Your task to perform on an android device: In the Bigoven app, browse recipes under the healthy category.
Image 0: 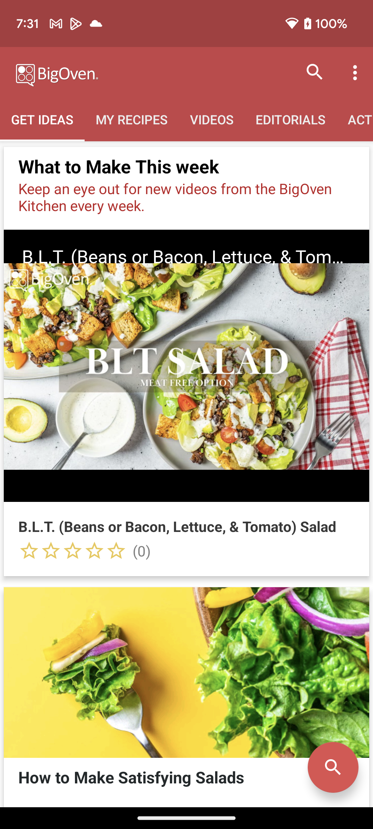
Click on the Editorials option at the top of the screen.
Step 0: click (290, 119)
Image 1: 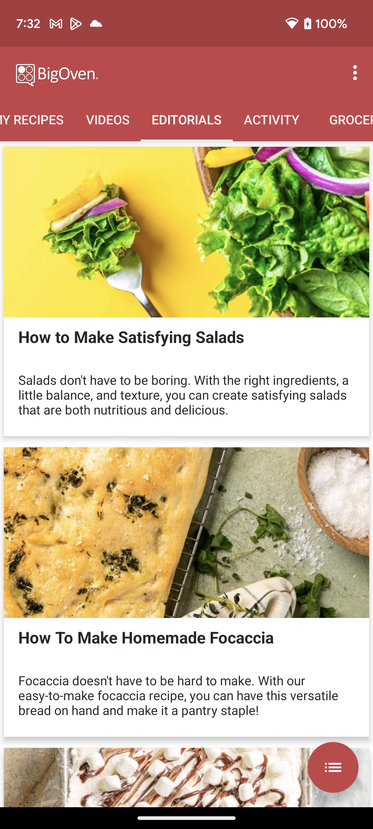
Click on the more icon at the bottom right corner of the screen.
Step 1: click (333, 767)
Image 2: 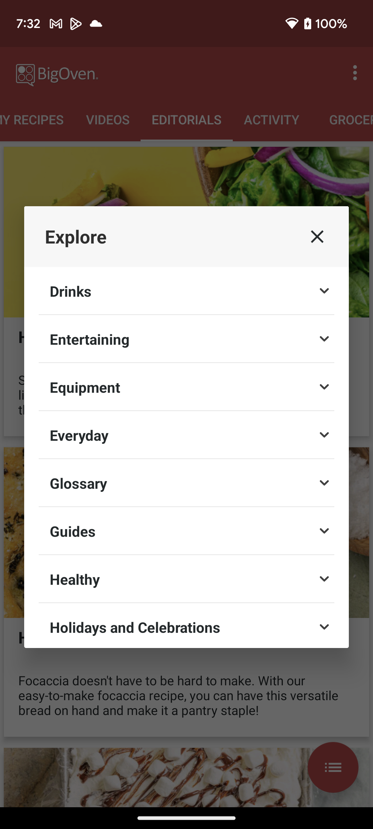
Scroll up on the screen.
Step 2: scroll down
Image 3: 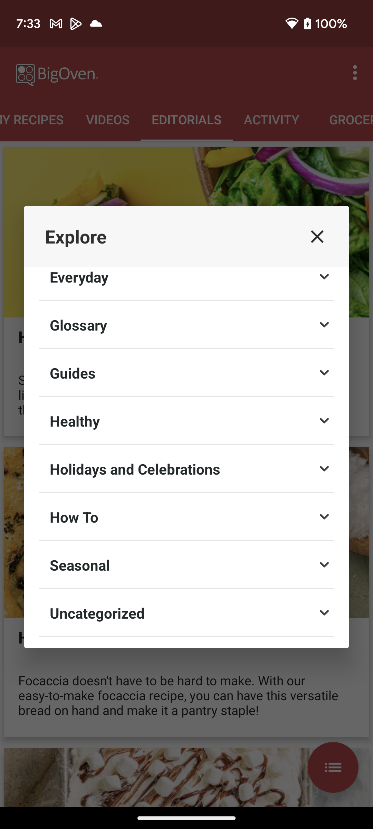
Click on the healthy option listed on the pop-up list.
Step 3: click (233, 418)
Image 4: 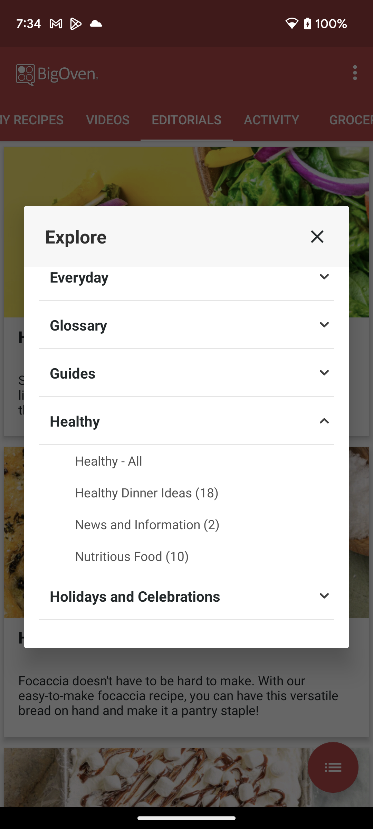
Click on the Healthy Dinner Ideas option listed on the drop down list.
Step 4: click (147, 492)